Your task to perform on an android device: I want to see which pant i can style it with.
Image 0: 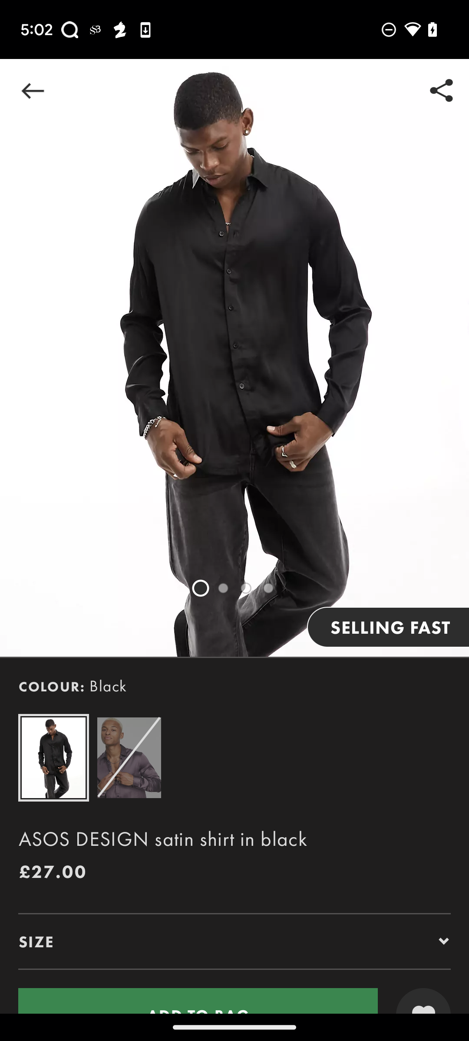
Swipe up to view more options.
Step 0: scroll down
Image 1: 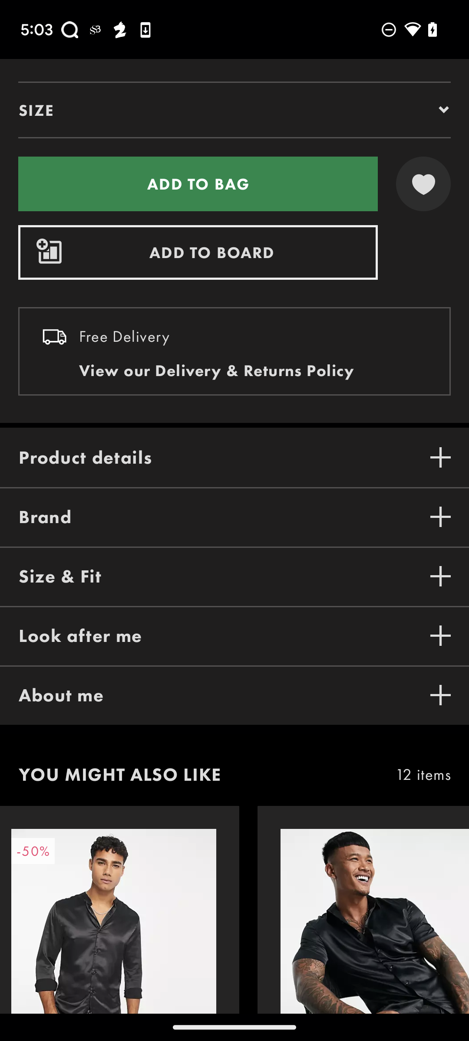
Swipe up to view more options.
Step 1: scroll down
Image 2: 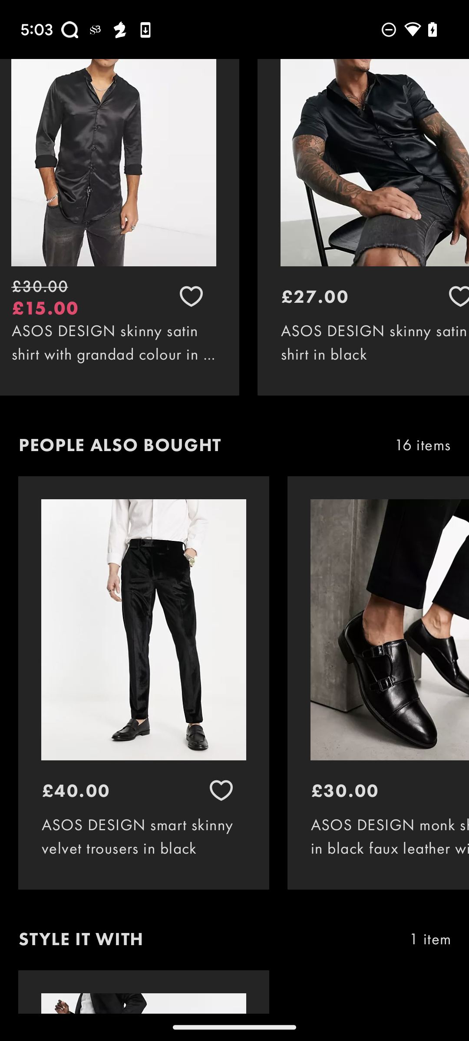
Swipe up to view more options.
Step 2: scroll down